Your task to perform on an android device: Open the Any.do app and set a reminder for 2:30 PM for the Pilates Classes task.
Image 0: 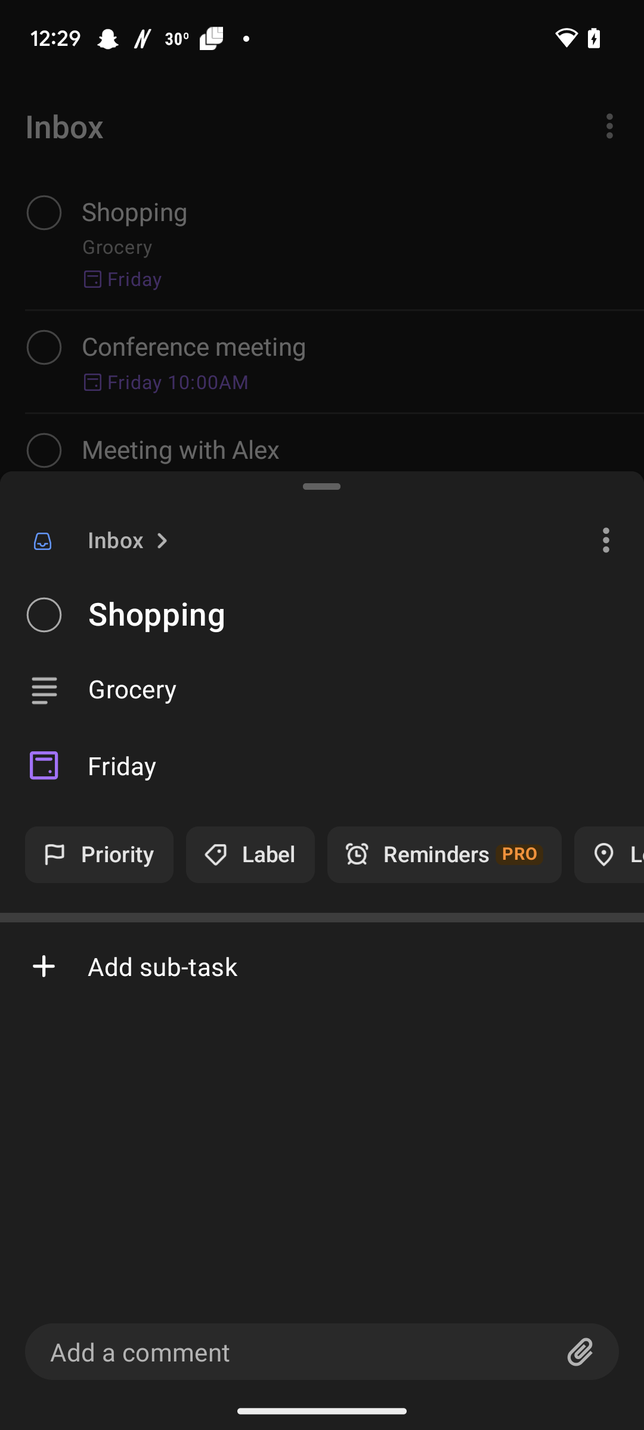
Open the Any.do app
Step 0: open app "Any.do"
Image 1: 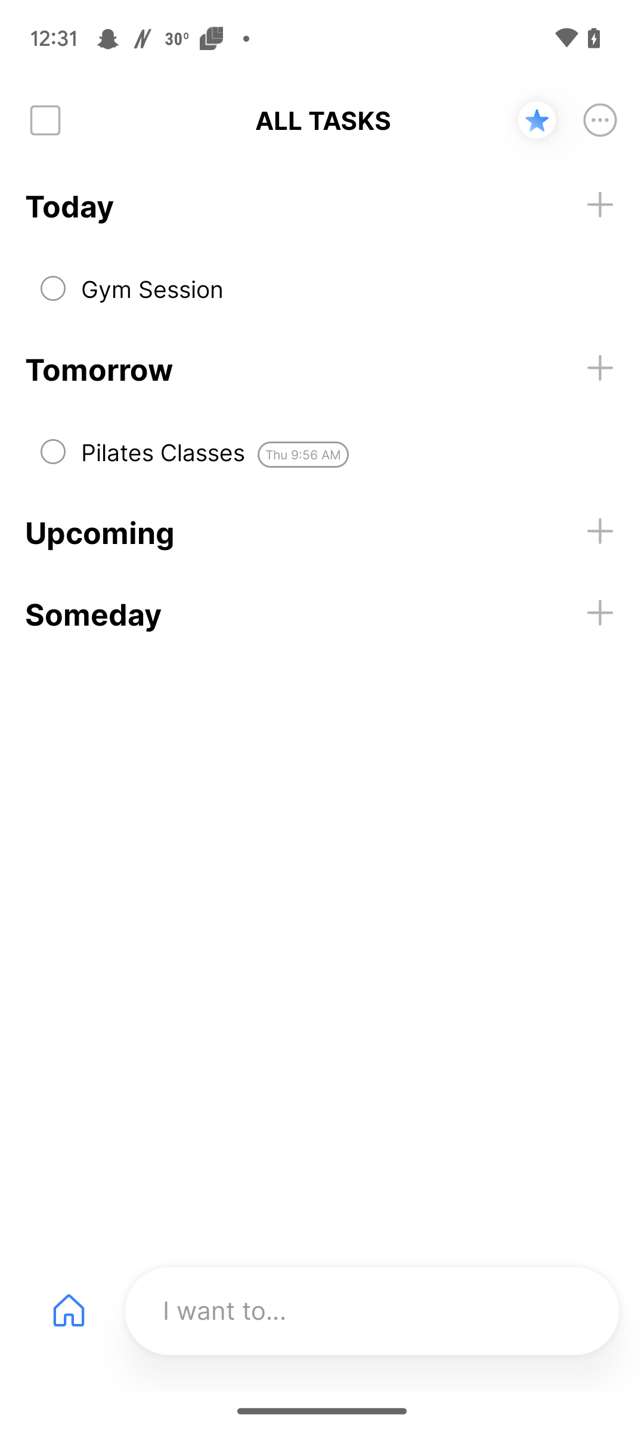
Click on the Pilates Classes task
Step 1: click (163, 452)
Image 2: 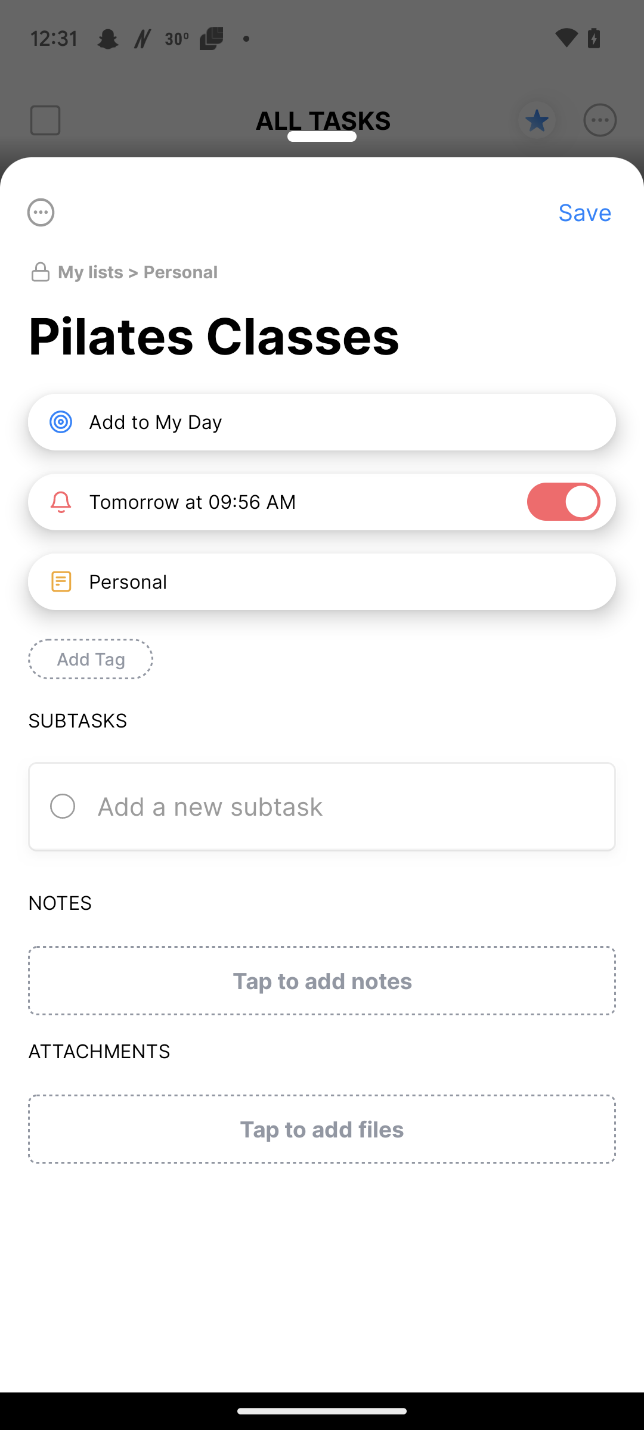
Click on the bell icon 
Step 2: click (60, 505)
Image 3: 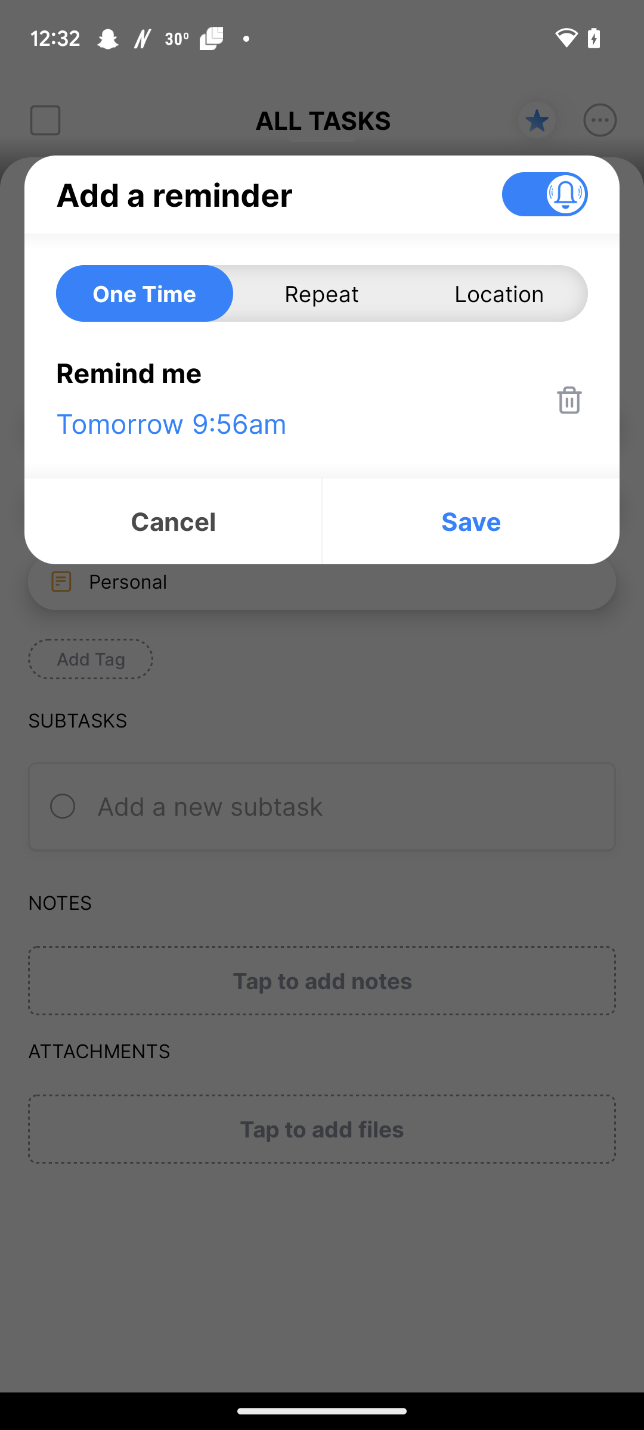
Click on the Remind me option
Step 3: click (322, 400)
Image 4: 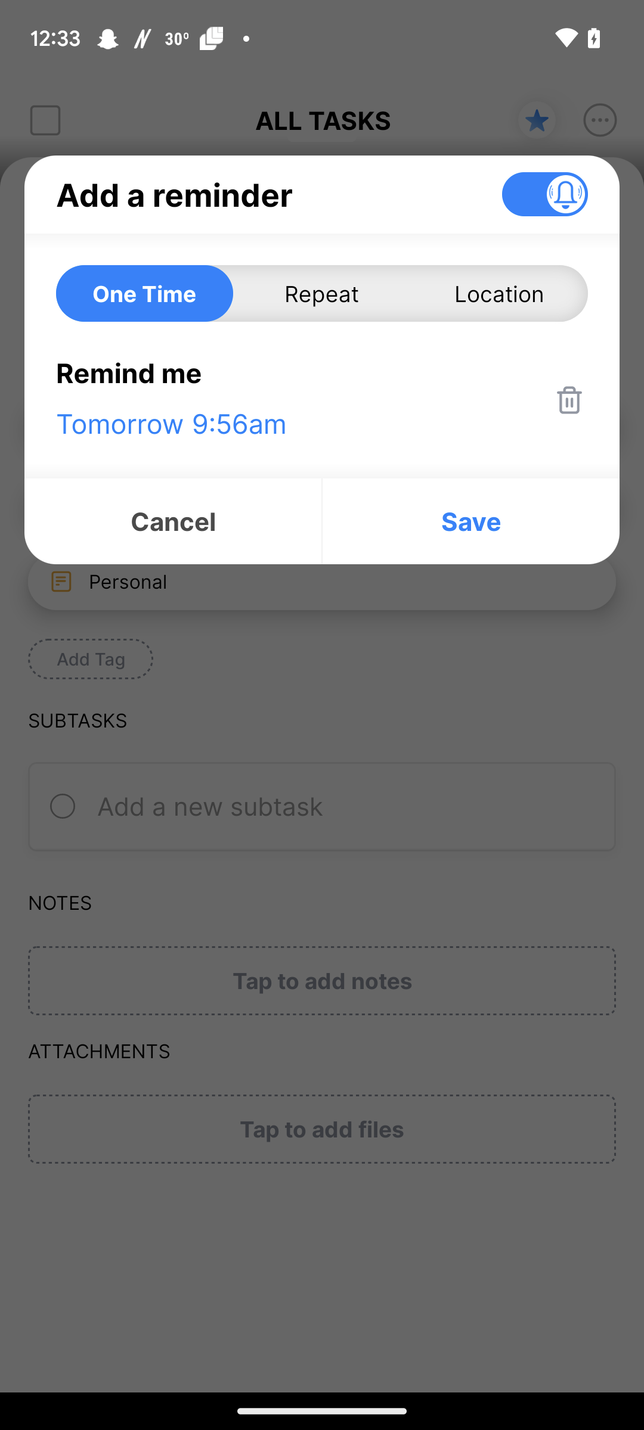
Click on the Remind me option
Step 4: wait
Image 5: 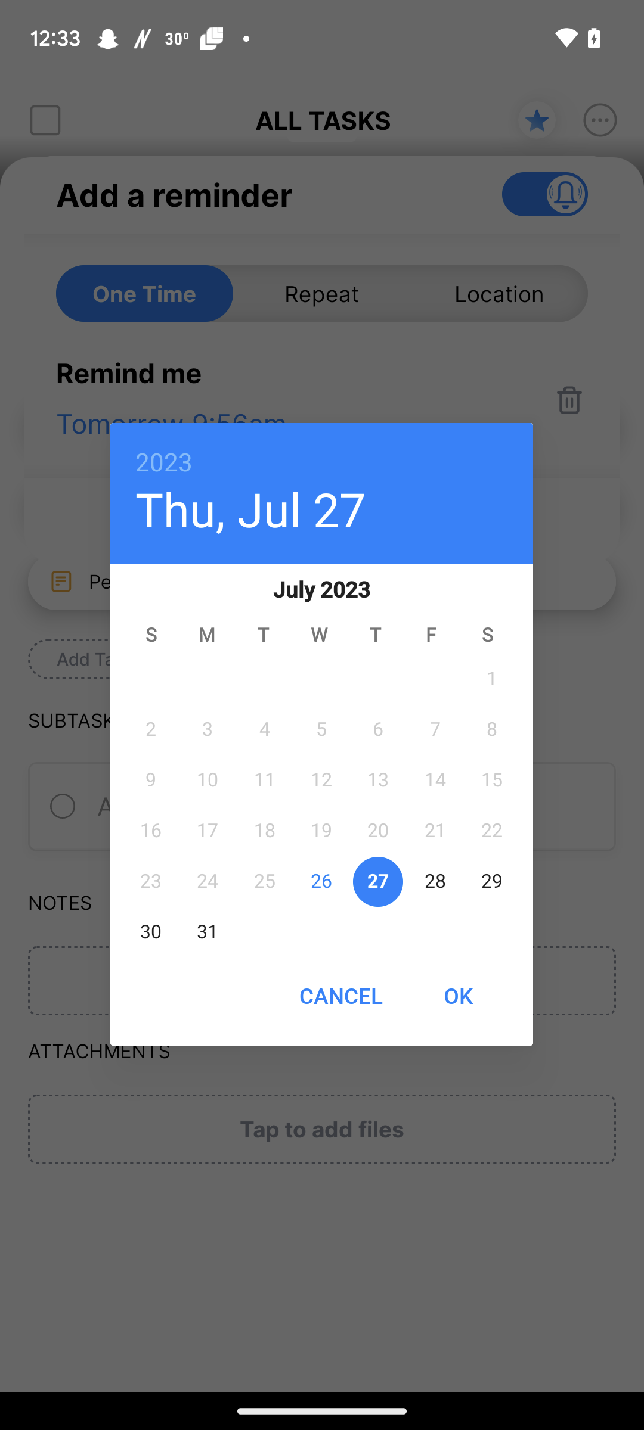
Click on the OK  button
Step 5: click (457, 996)
Image 6: 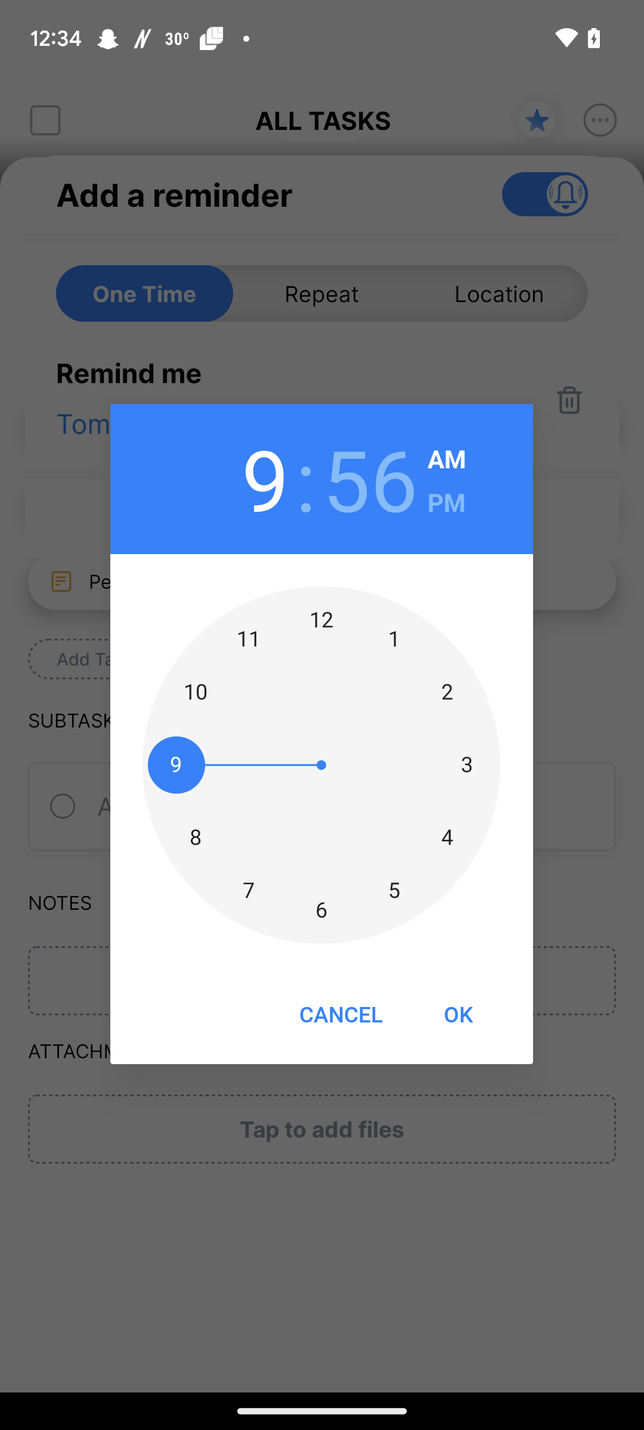
Set the hours as 2.
Step 6: click (321, 765)
Image 7: 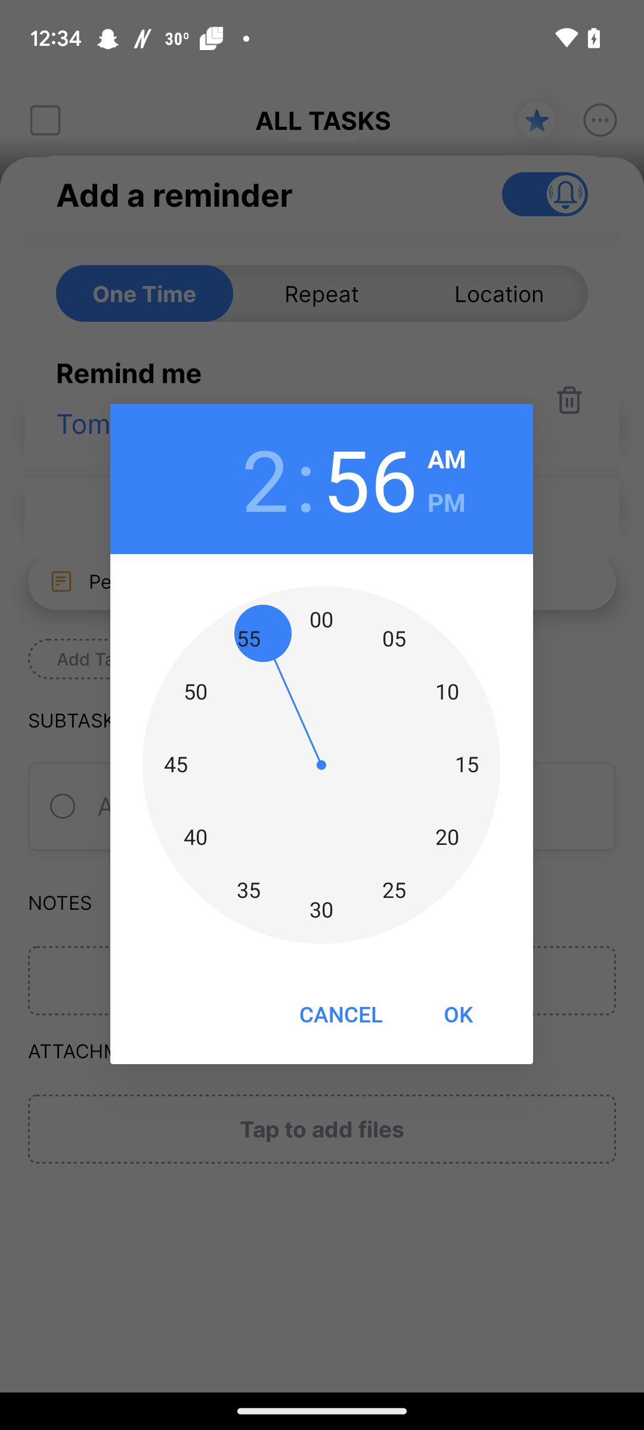
Set the minute as 30.
Step 7: click (321, 765)
Image 8: 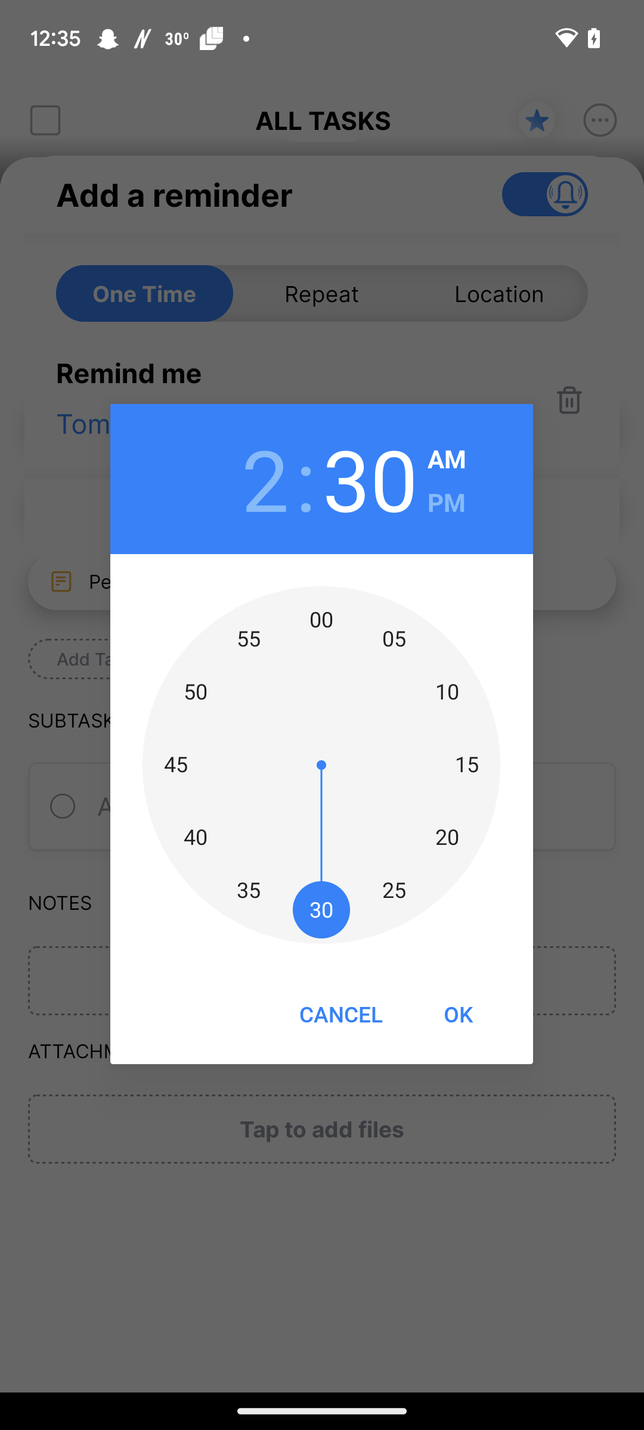
Select the PM option
Step 8: click (447, 502)
Image 9: 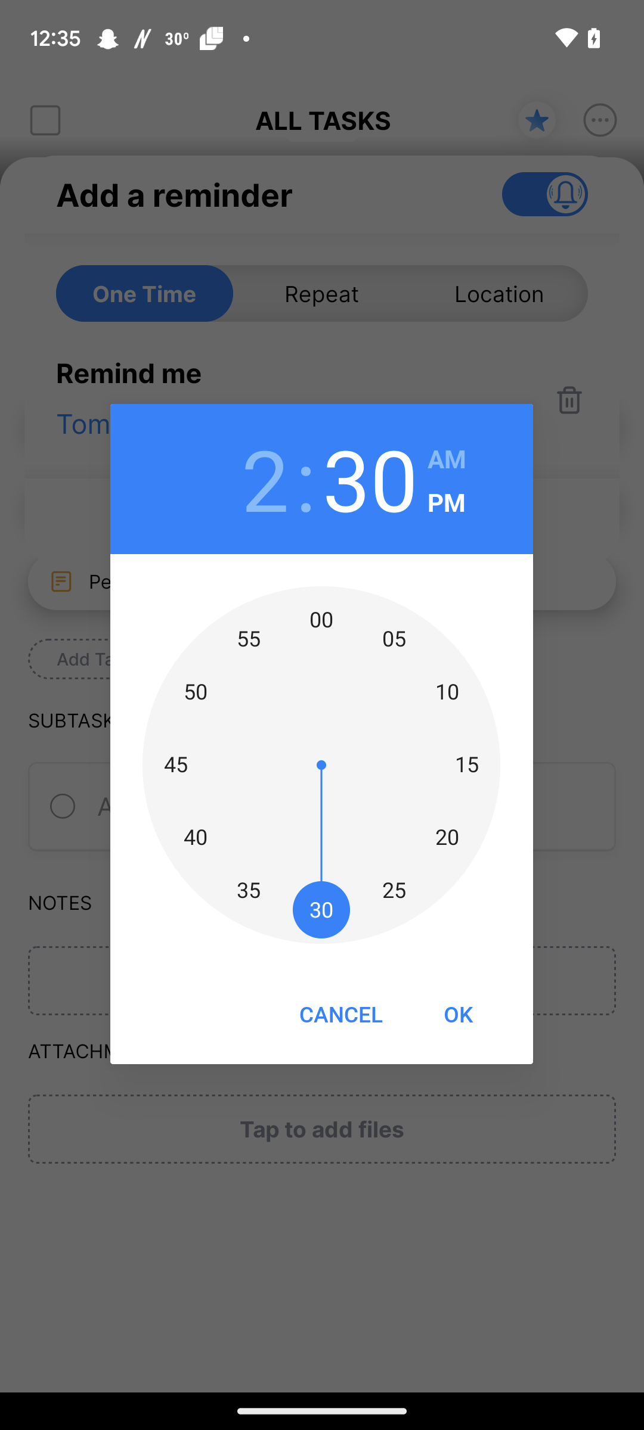
Click on the OK button
Step 9: click (457, 1014)
Image 10: 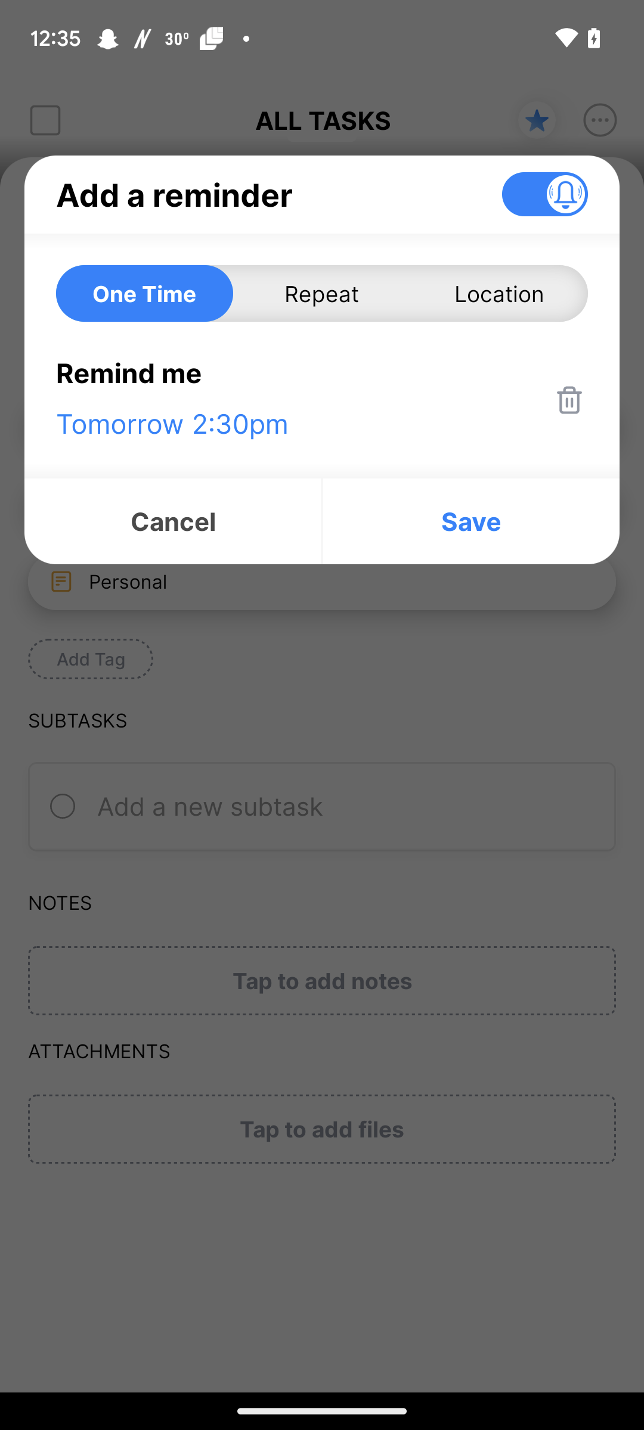
Click on the Save button.
Step 10: click (470, 521)
Image 11: 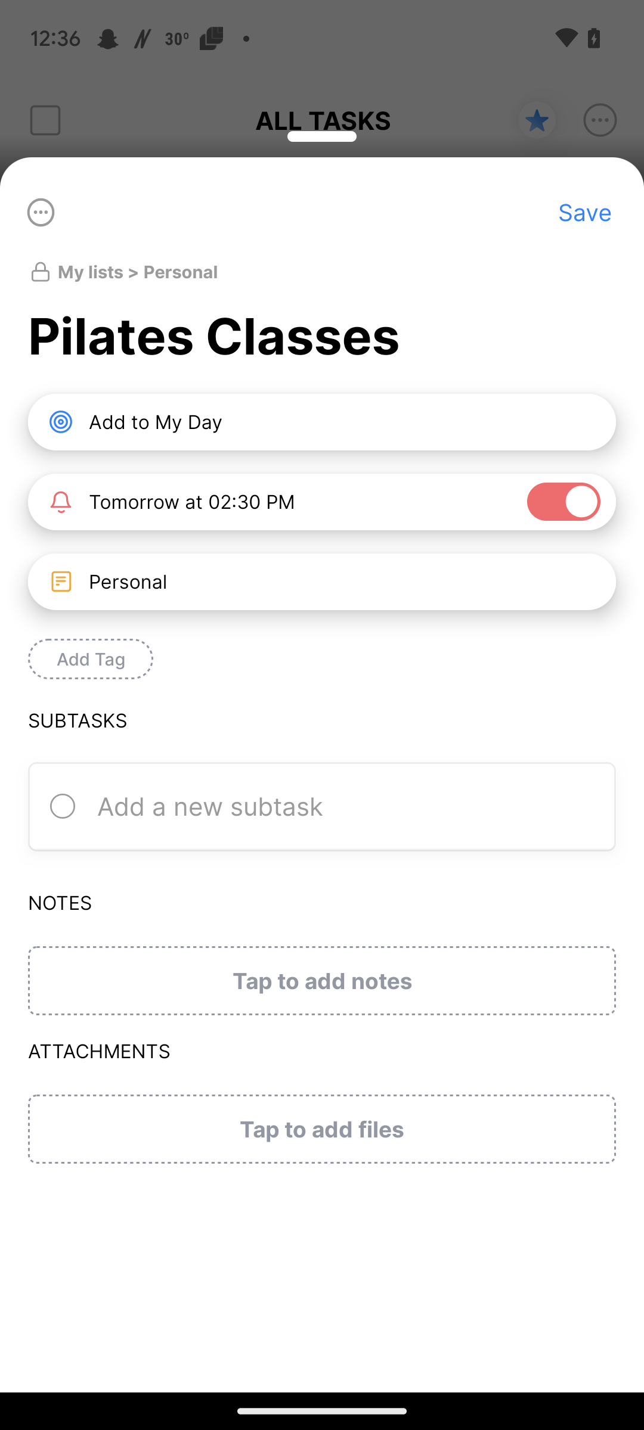
Click on the Save button.
Step 11: click (585, 212)